Your task to perform on an android device: Set an alarm for two minutes of current time and snooze once
Image 0: 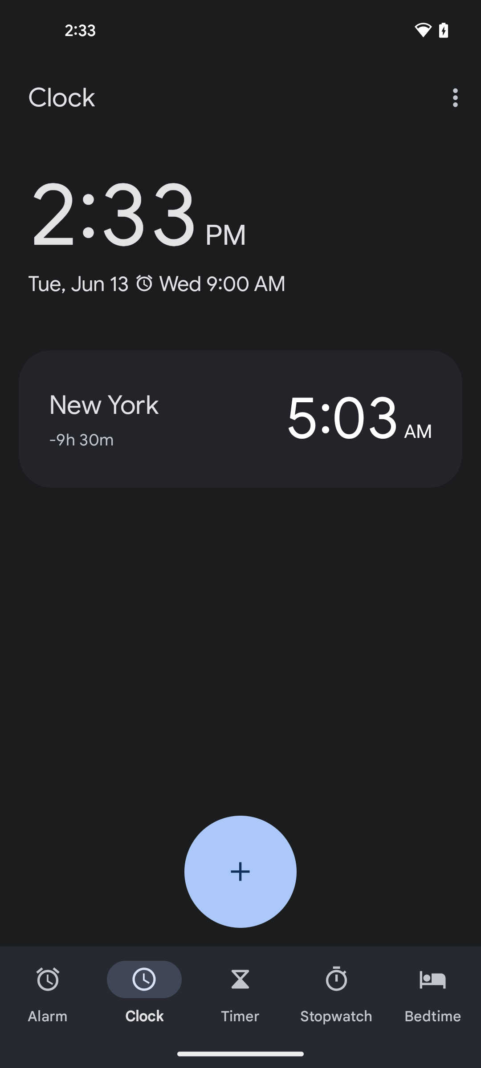
Go to the Alarm section at the bottom left corner of the screen
Step 0: click (48, 993)
Image 1: 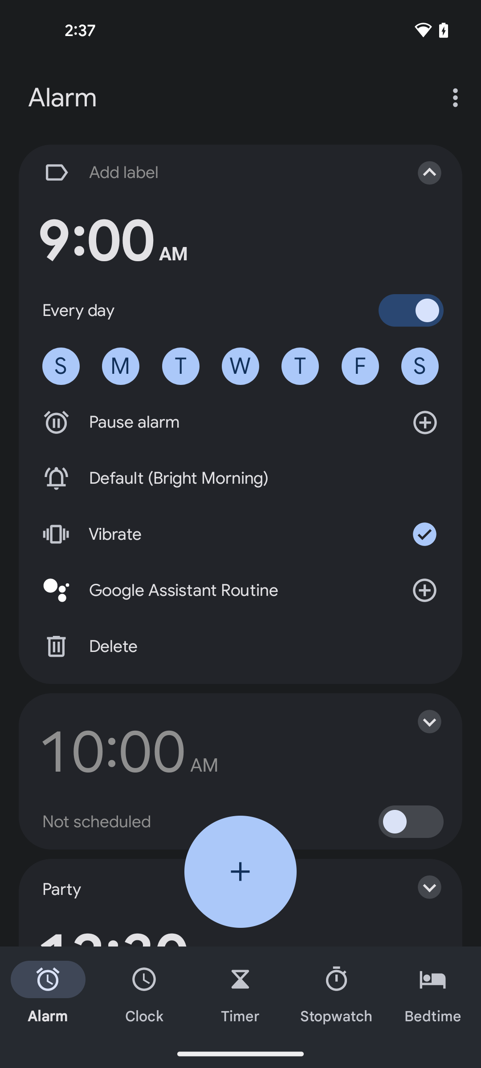
Click on the time section of first alarm
Step 1: click (112, 241)
Image 4: 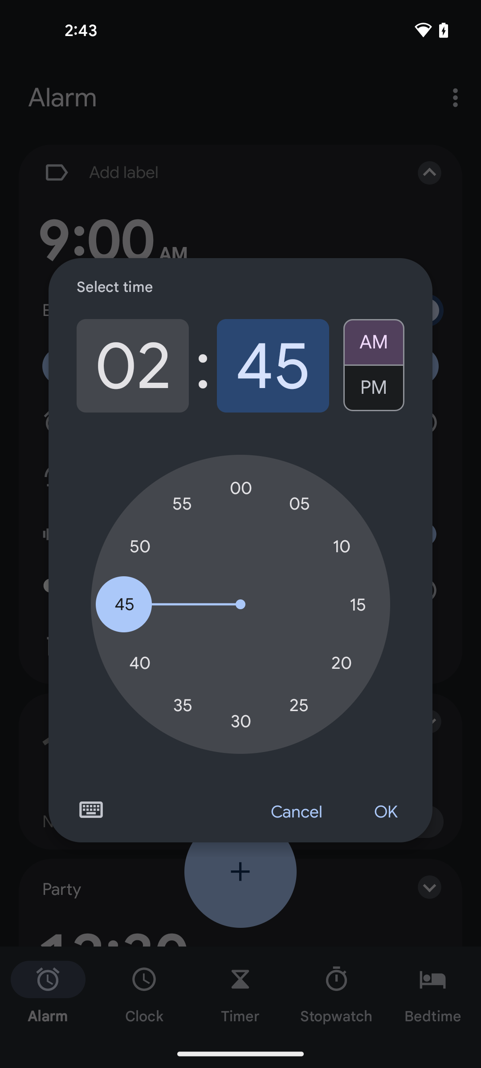
Select the option of PM
Step 4: click (374, 392)
Image 5: 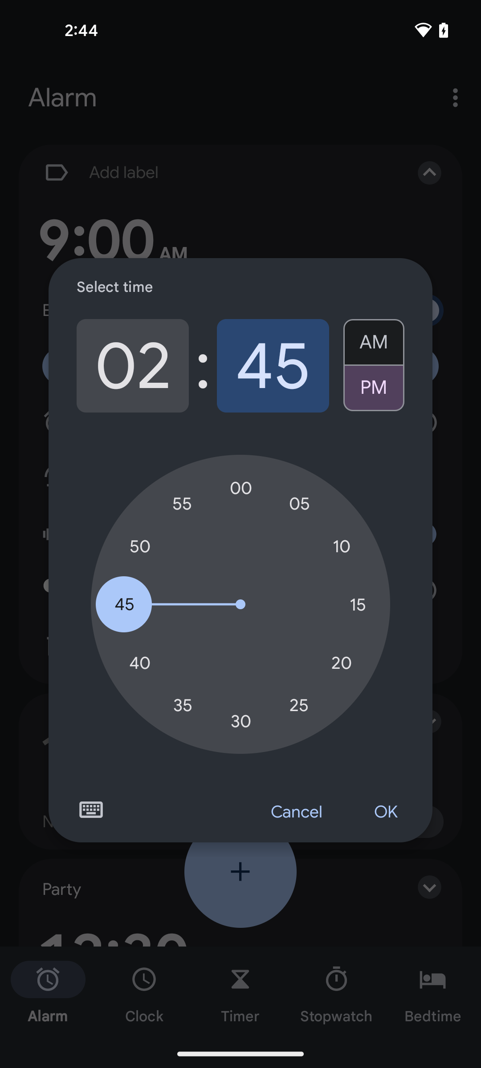
Click on OK
Step 5: click (385, 812)
Image 6: 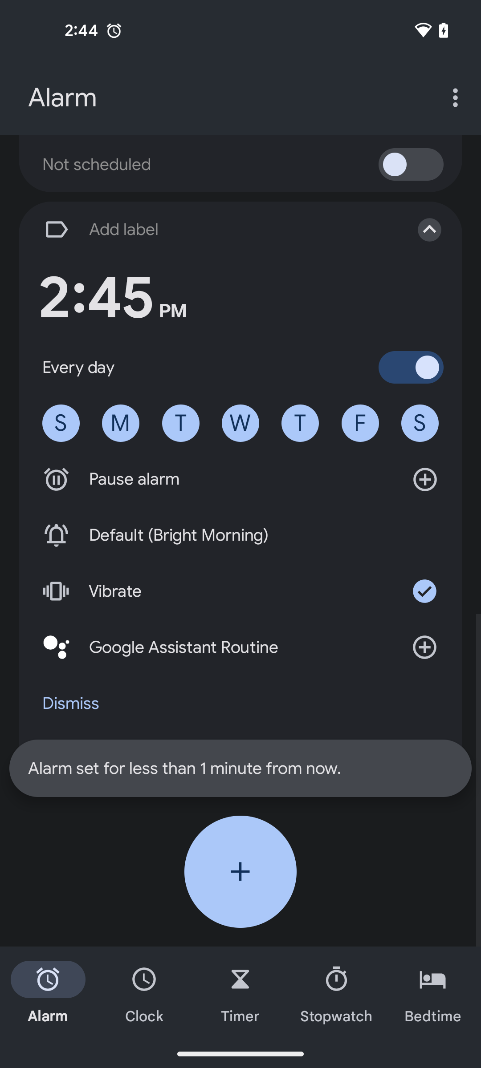
Click on OK
Step 6: wait
Image 7: 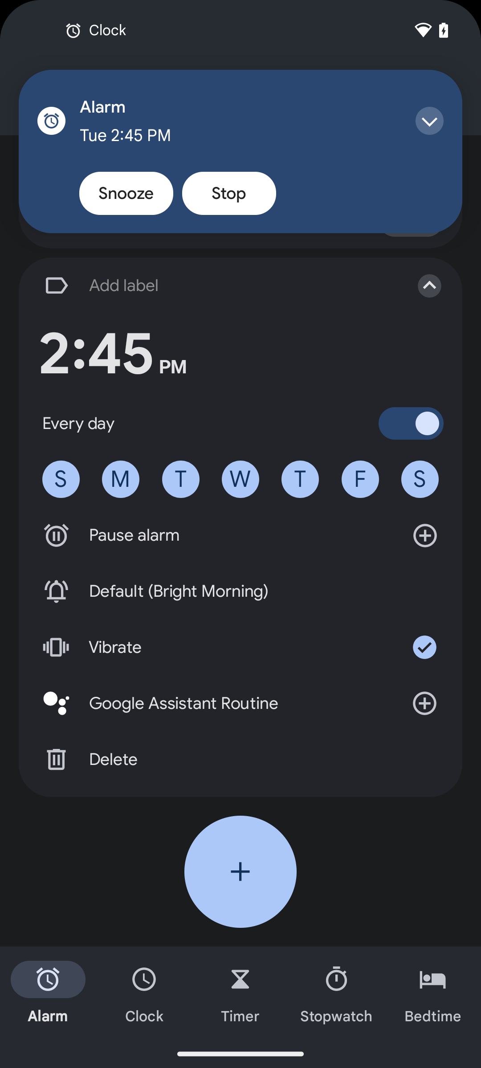
Click on the Snooze button at the top left corner of the screen
Step 7: click (126, 193)